Your task to perform on an android device: Open the DeftPDF app, Open test pdf from files
Image 0: 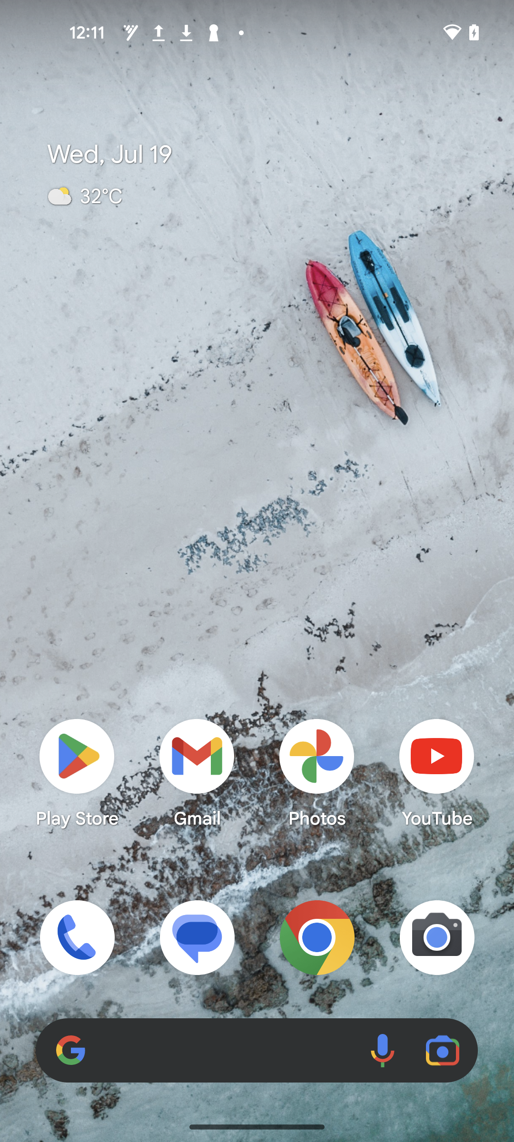
Open the DeftPDF app
Step 0: open app "DeftPDF"
Image 1: 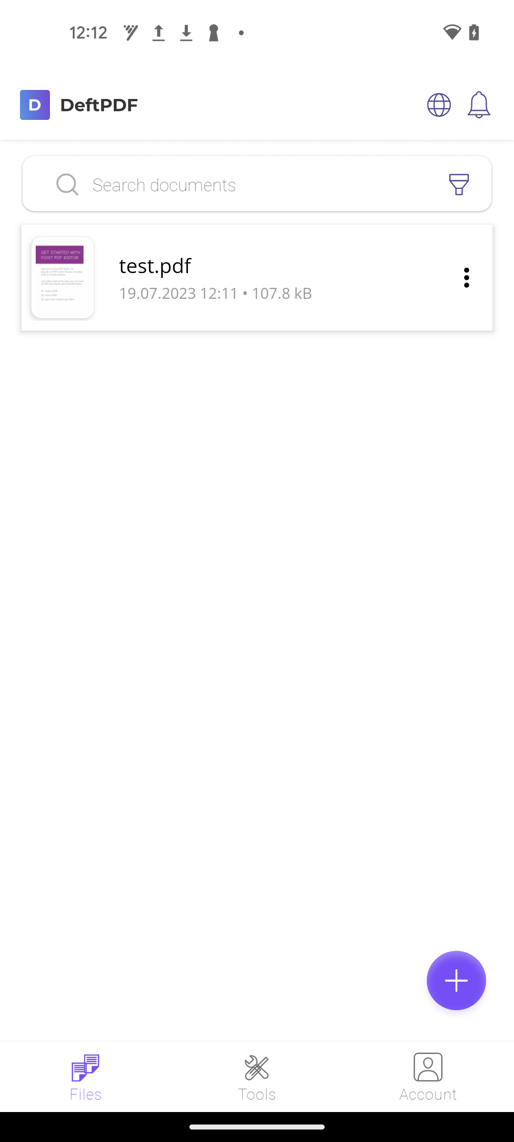
Click on the test.pdf
Step 1: click (284, 265)